Your task to perform on an android device: I think a tracker is required for good fitness.I installed a tracker app called Step Tracker & Pedometer app. Set up Account in the Step Tracker & Pedometer app
Image 0: 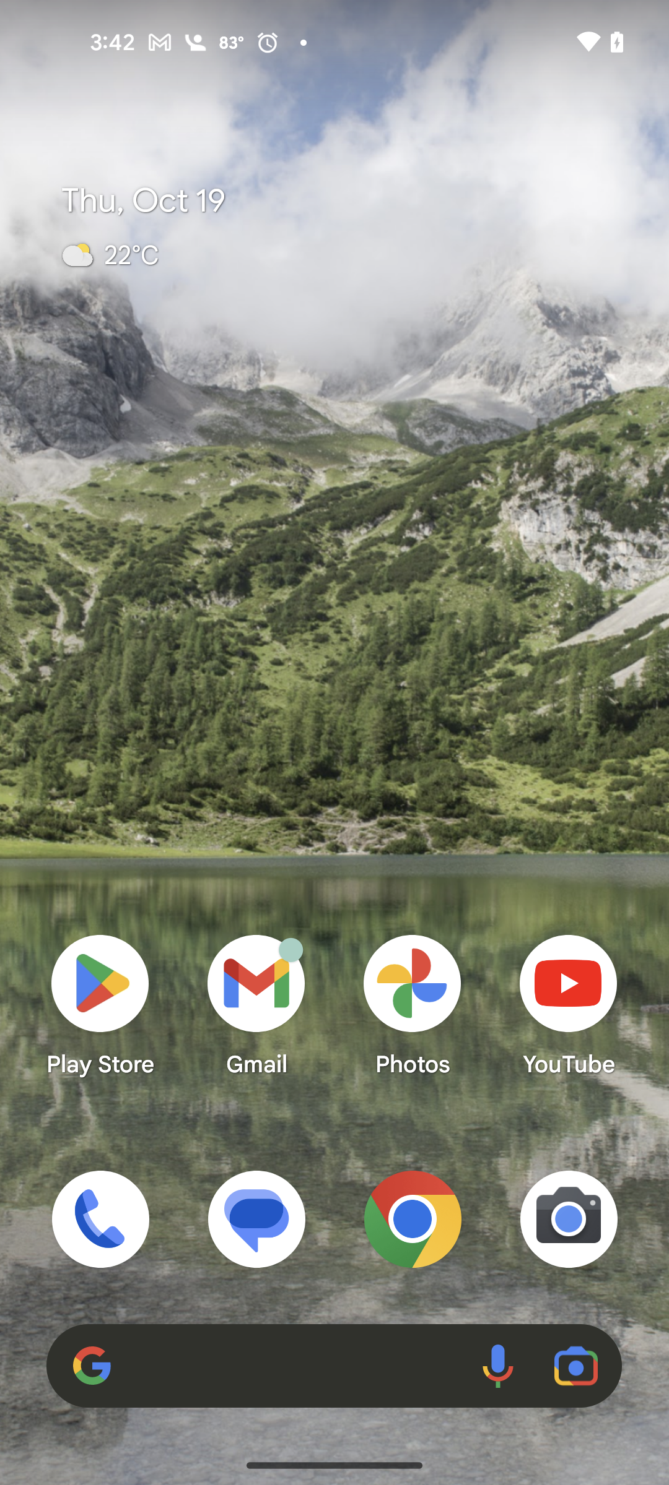
Open the Step Tracker & Pedometer app
Step 0: open app "Step Tracker & Pedometer"
Image 1: 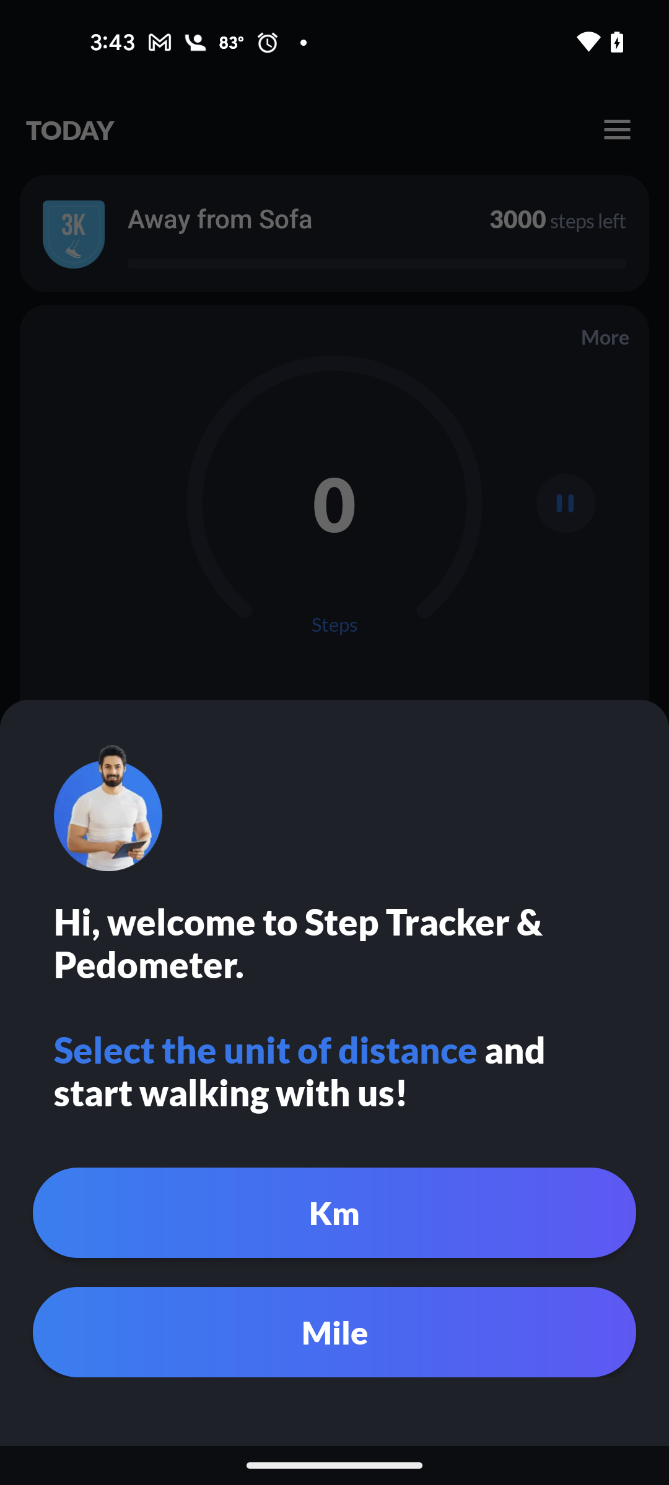
Click on the Mile button at the bottom of the screen
Step 1: click (334, 1332)
Image 2: 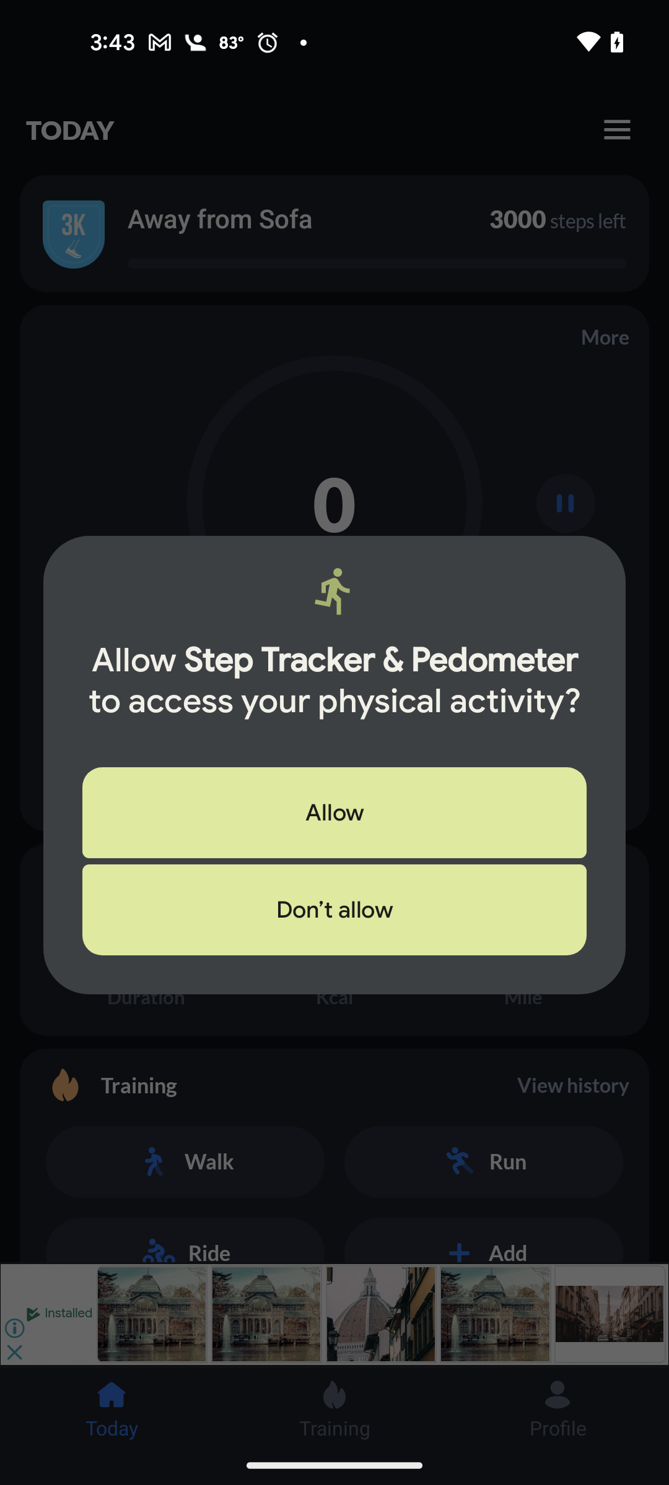
Click on the Allow button
Step 2: click (334, 812)
Image 3: 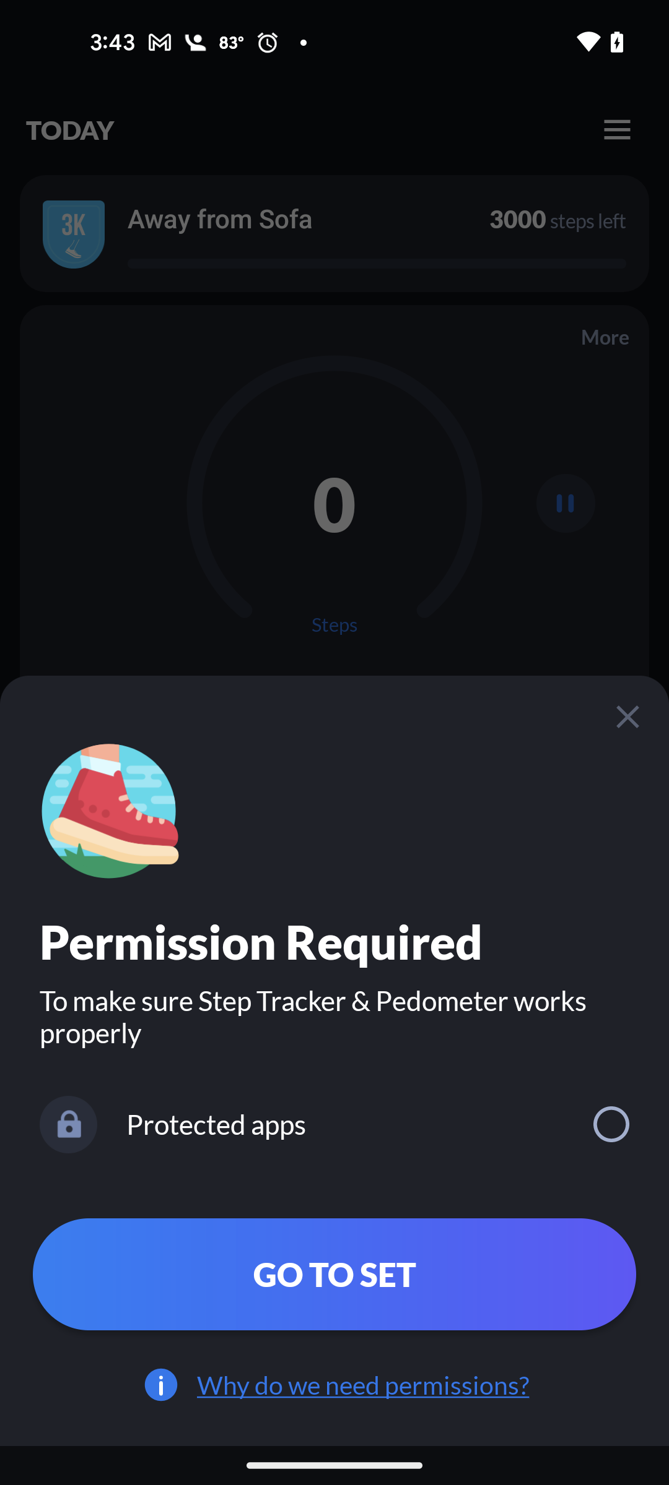
Click on the Close icon
Step 3: click (627, 716)